Your task to perform on an android device: I want to delete my timer because its duration is incorrect.
Image 0: 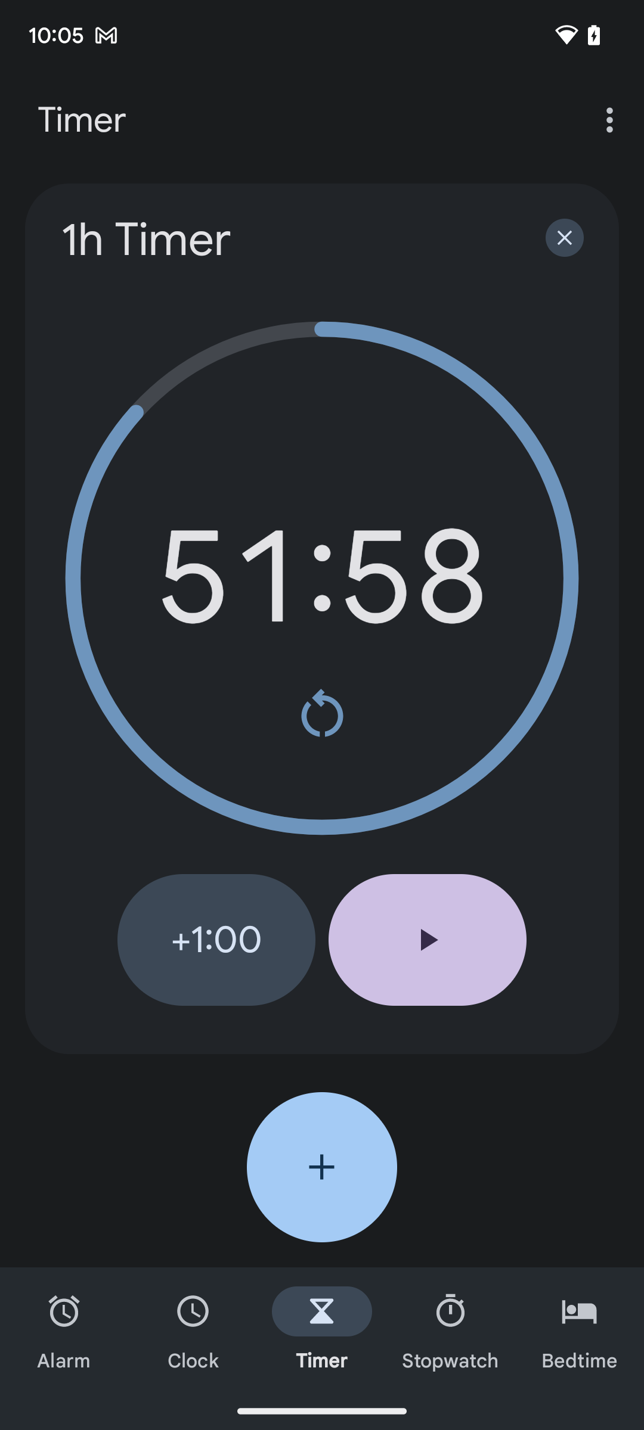
Click on the Cross icon on the top right of the screen.
Step 0: click (565, 237)